Your task to perform on an android device: My wife told me that before purchasing any electric lawn mower, compare the price of it with that of other sellers. This Makita ELM4121 Electric Lawn Mower 1600W seems good, and I want to purchase it, but I need to compare its price with other sellers. So compare the price of the Makita ELM4121 Electric Lawn Mower 1600W with other sellers in the Amazon app.
Image 0: 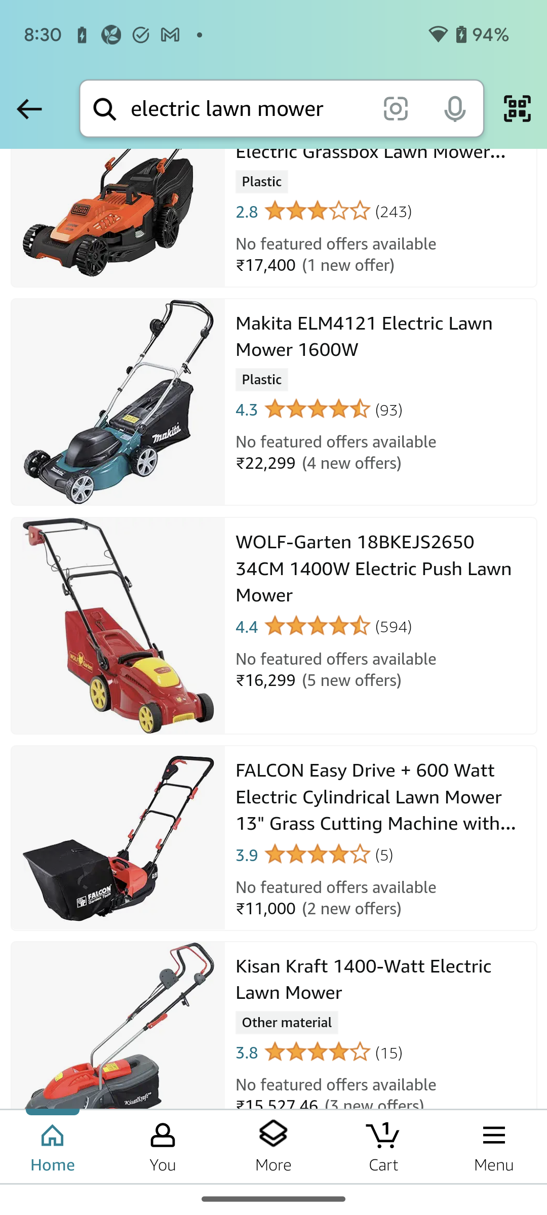
Click on the Makita ELM4121 Electric Lawn Mower 1600W to view the price comparison with other sellers.
Step 0: click (364, 337)
Image 1: 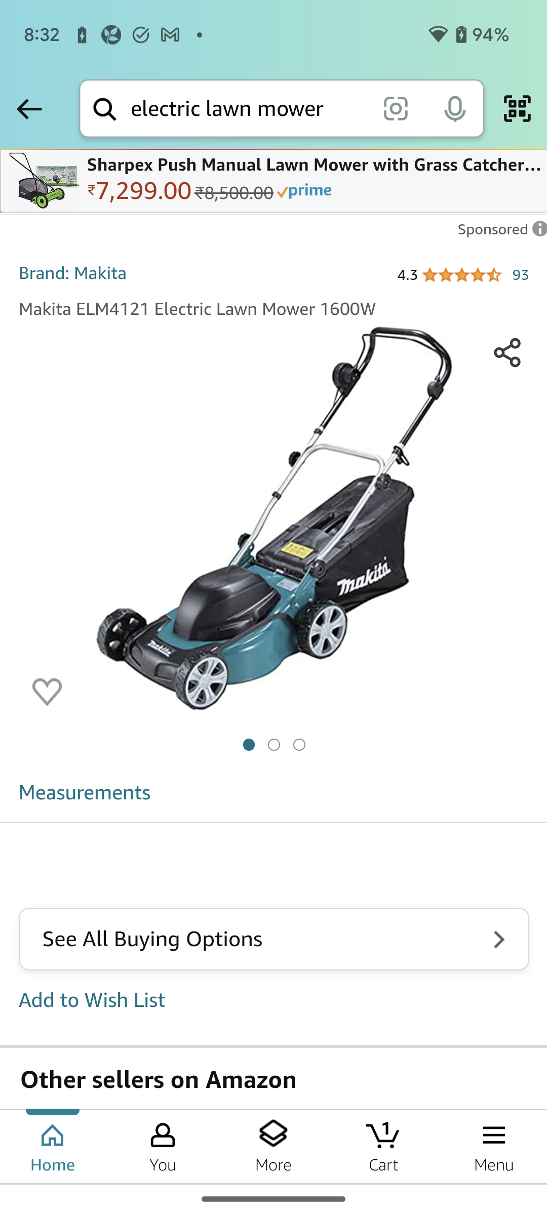
Scroll down to view the price of other sellers of this product.
Step 1: scroll down
Image 2: 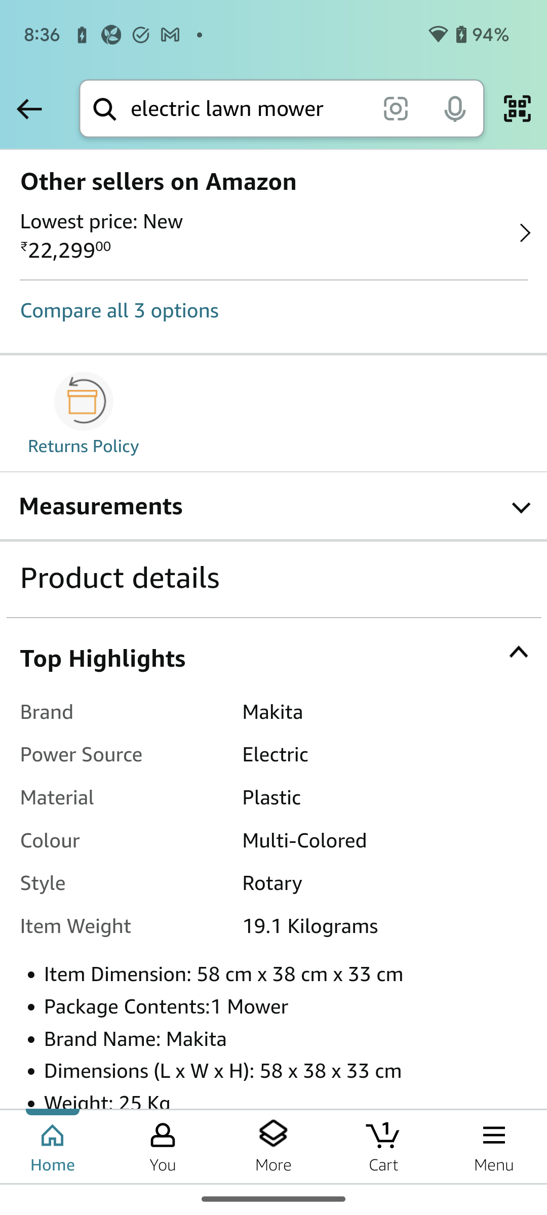
Scroll down to view the price of other sellers of this product.
Step 2: scroll down
Image 3: 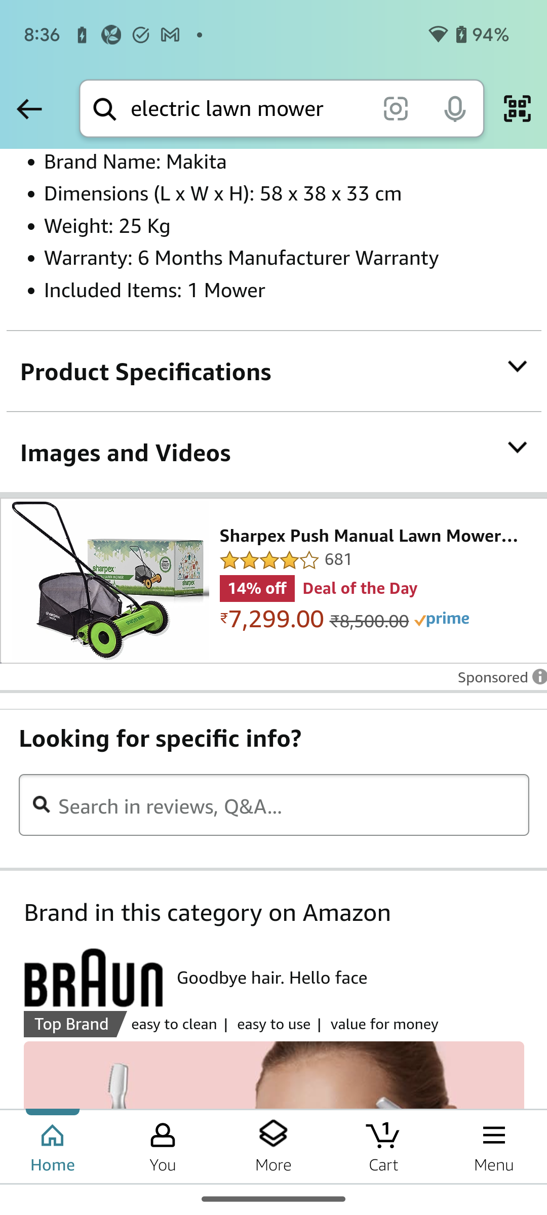
Scroll down to view the price of other sellers of this product.
Step 3: scroll down
Image 4: 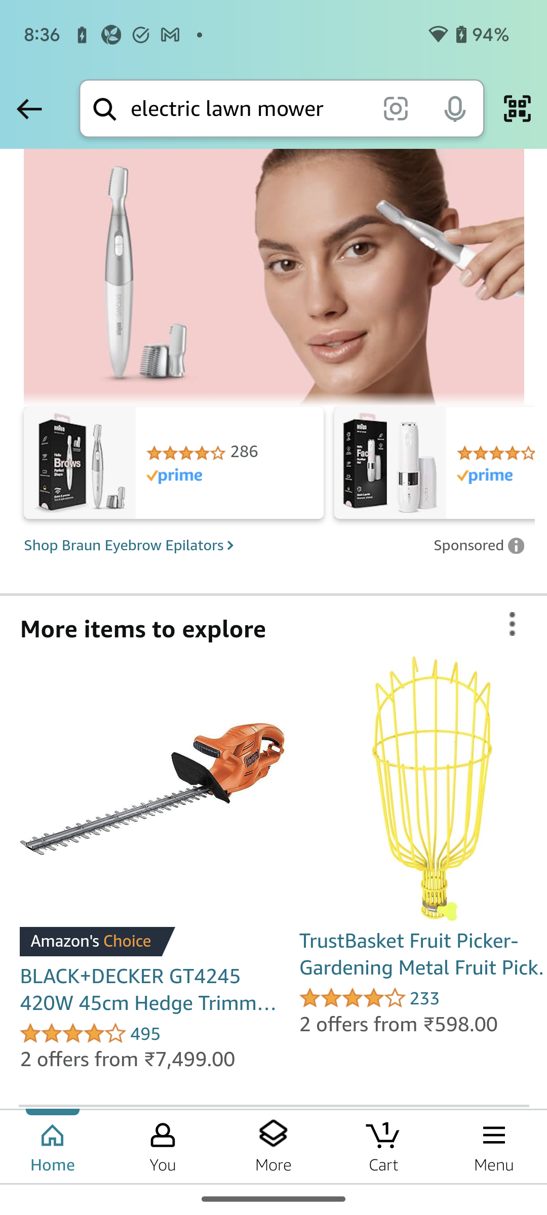
Scroll down to view the price of other sellers of this product.
Step 4: scroll down
Image 5: 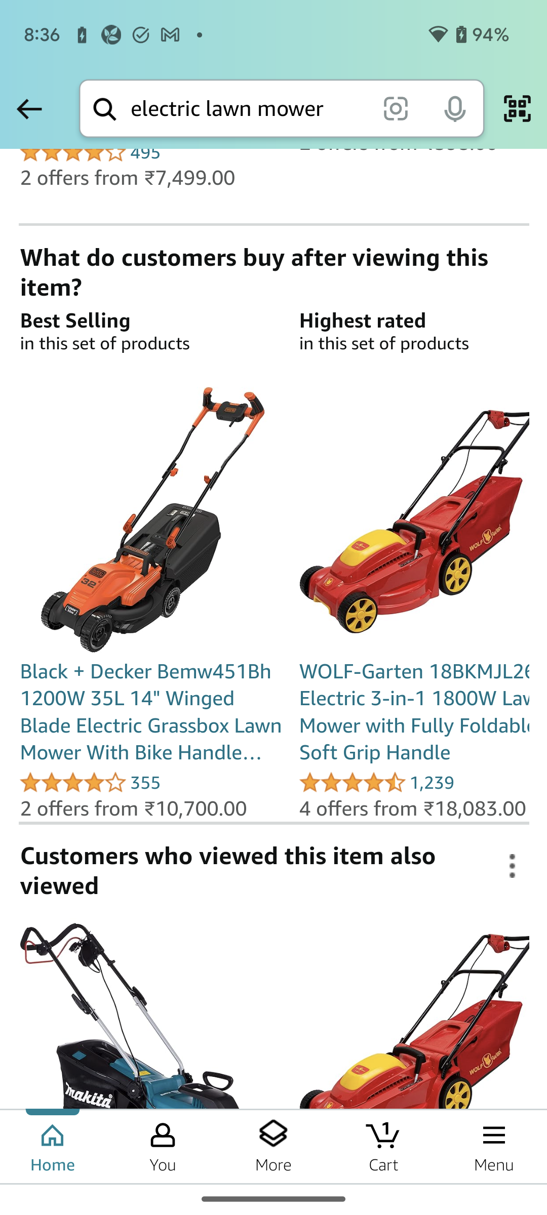
Scroll down to view the price of other sellers of this product.
Step 5: scroll down